Your task to perform on an android device: I would like to browse my favorite genre of prose books.
Image 0: 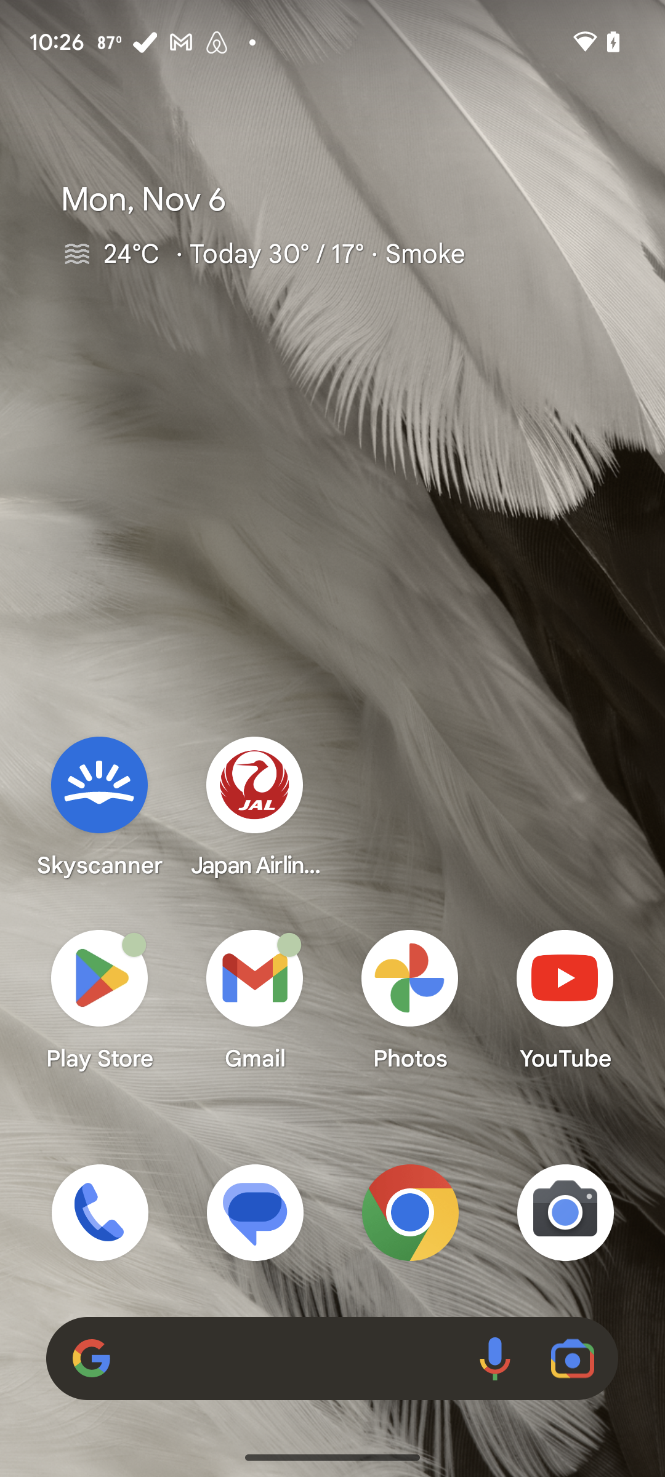
Open Barnes and Noble app
Step 0: open app "Barnes & Noble"
Image 1: 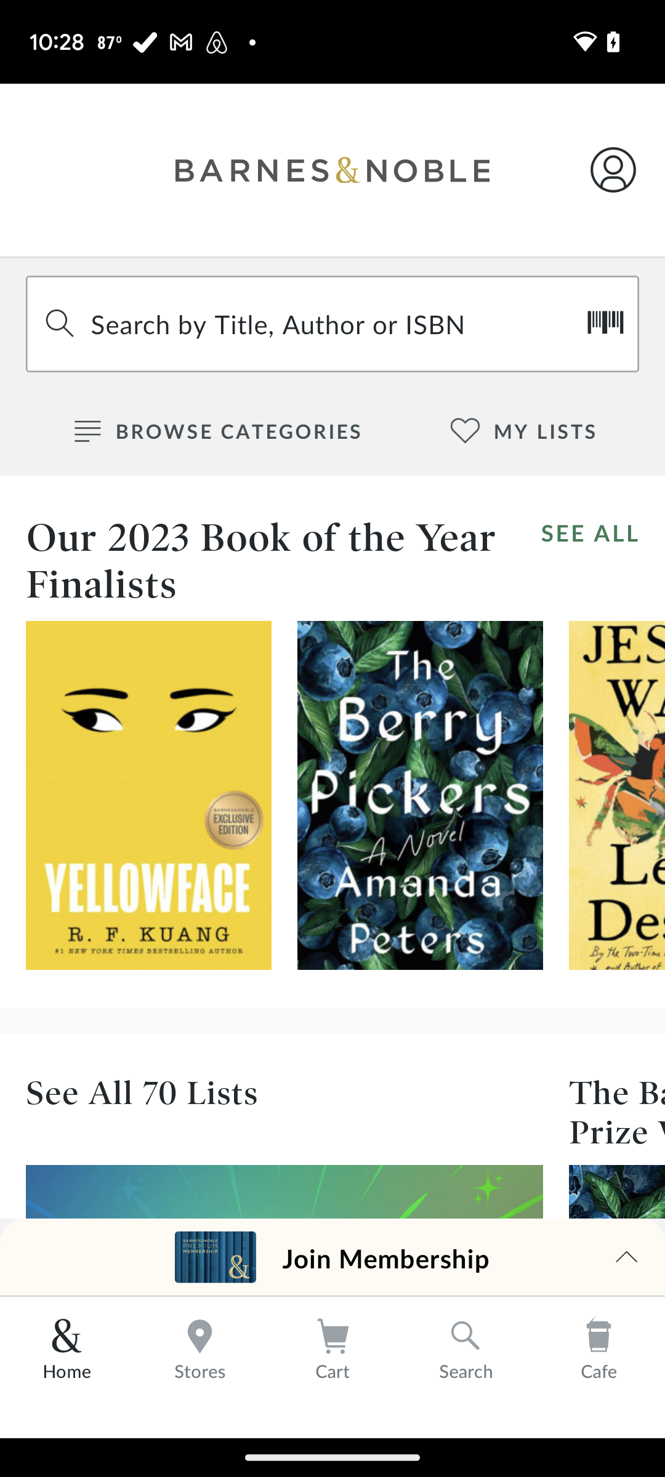
Click on the search box
Step 1: click (245, 321)
Image 2: 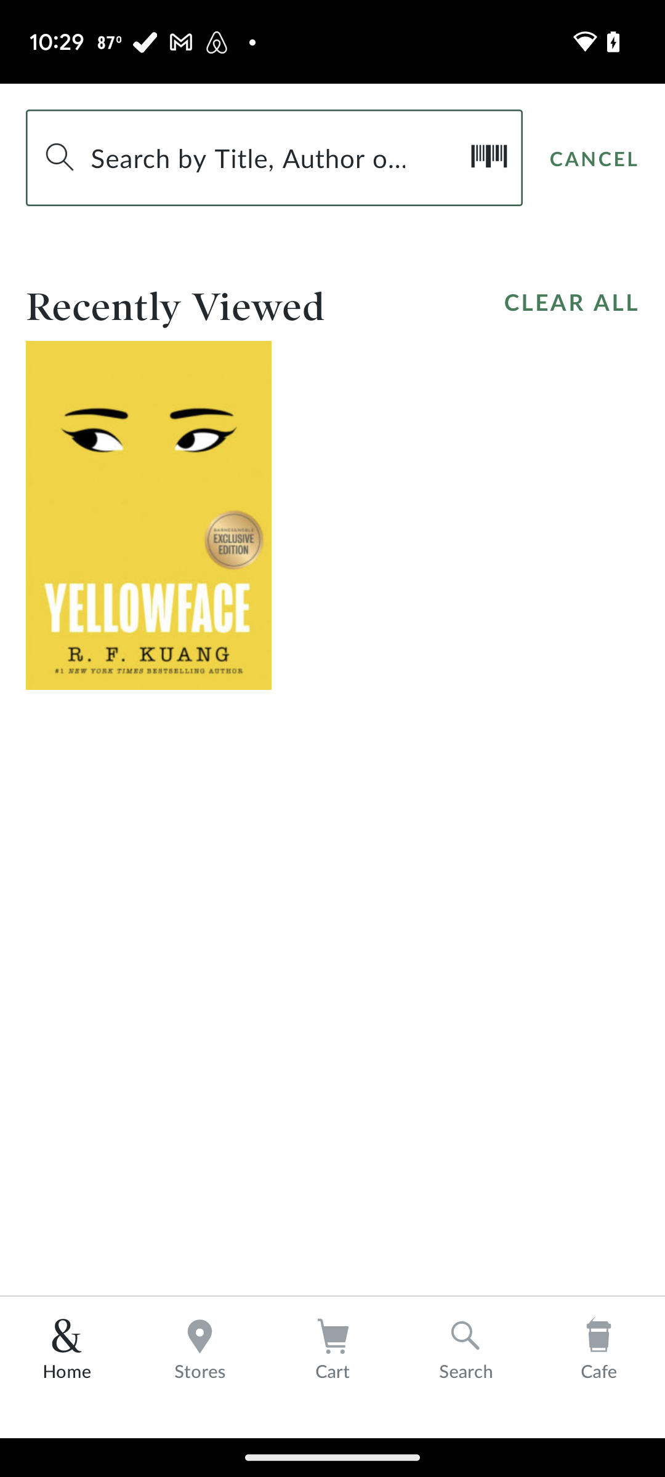
Click on the search box
Step 2: click (215, 153)
Image 3: 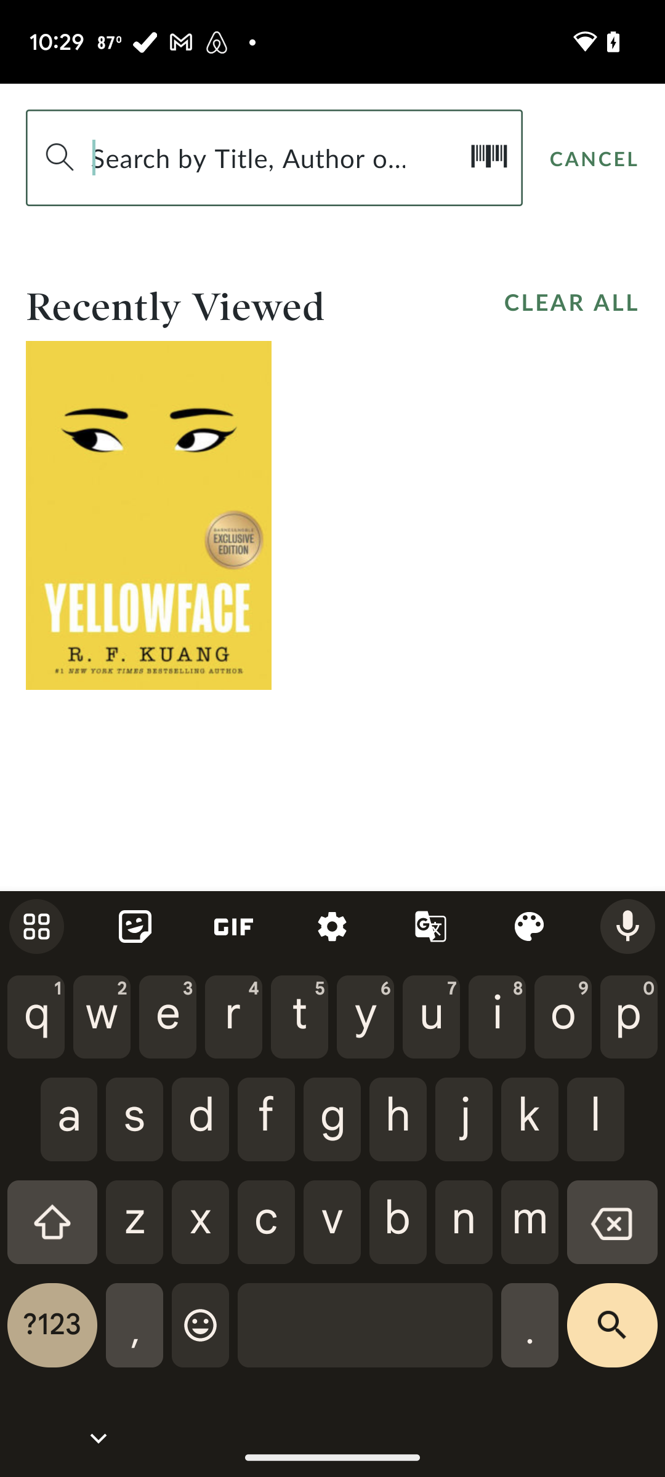
Type Prose books in the search box
Step 3: type "Prose books"
Image 4: 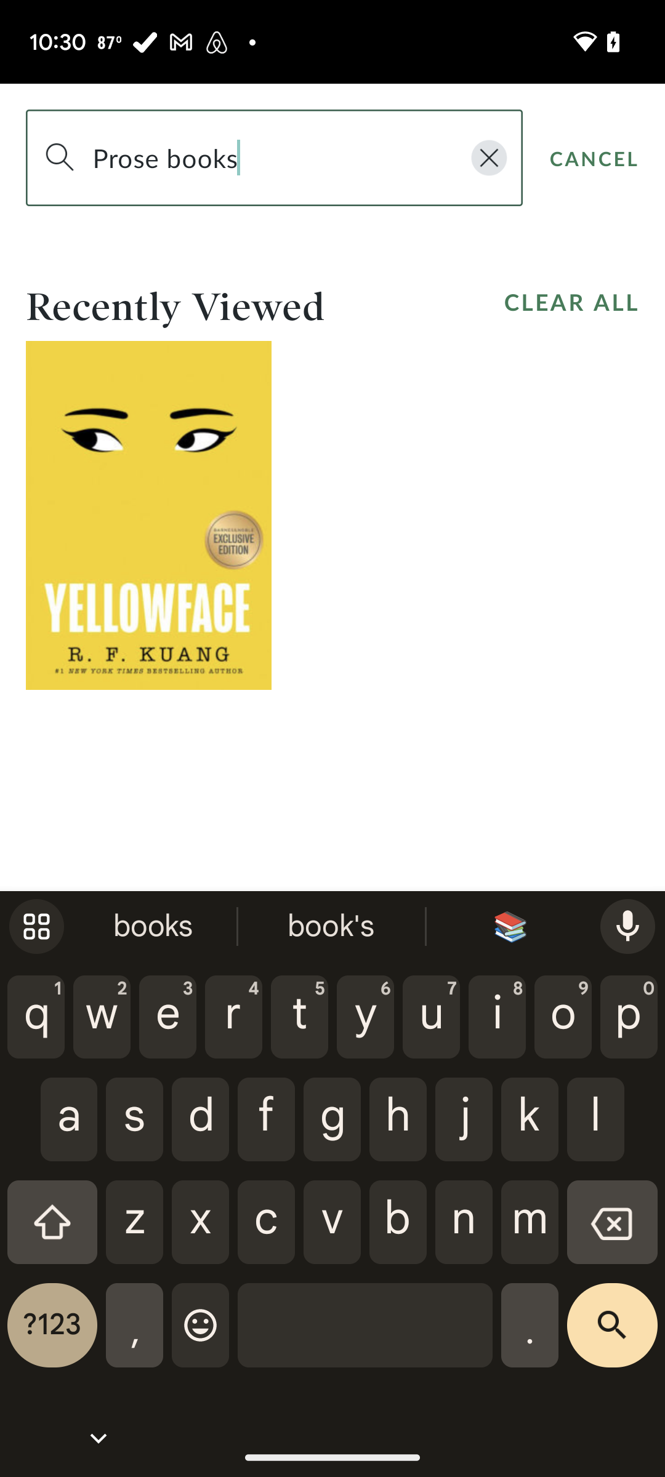
Click on the search icon
Step 4: click (612, 1335)
Image 5: 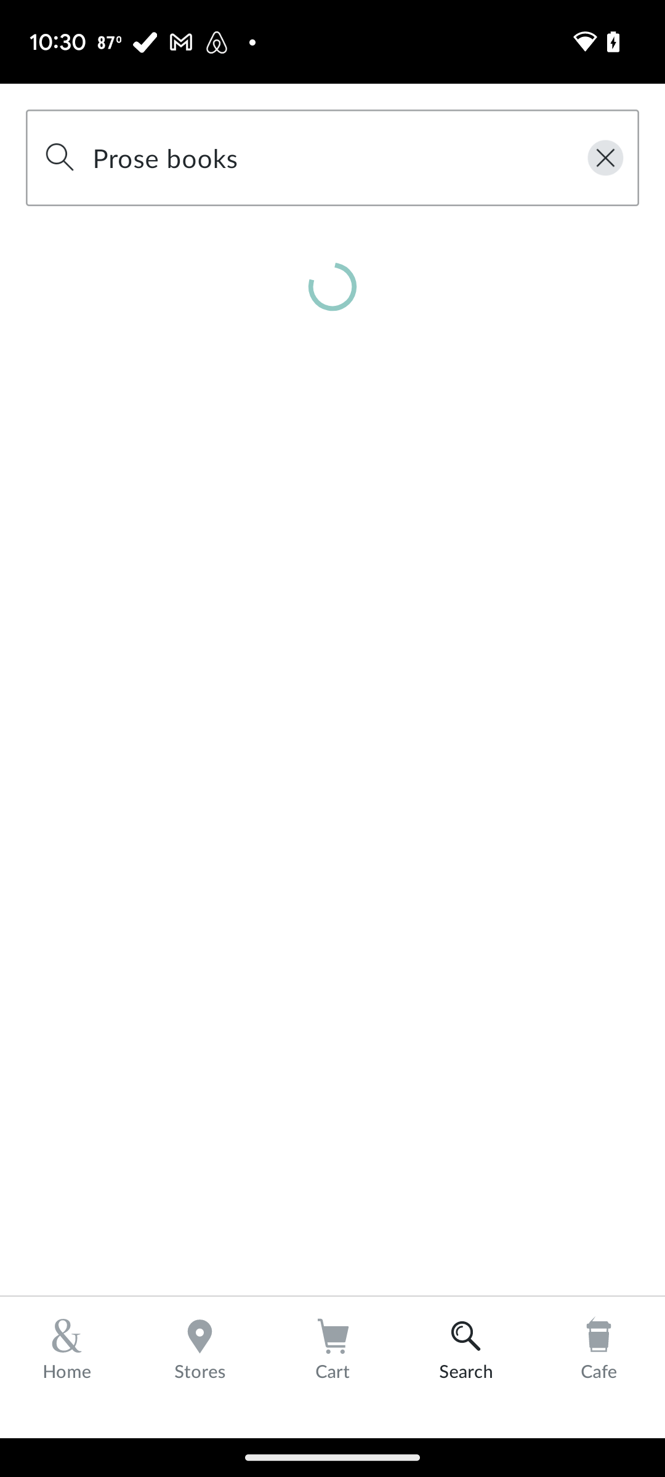
Click on the search icon
Step 5: wait
Image 6: 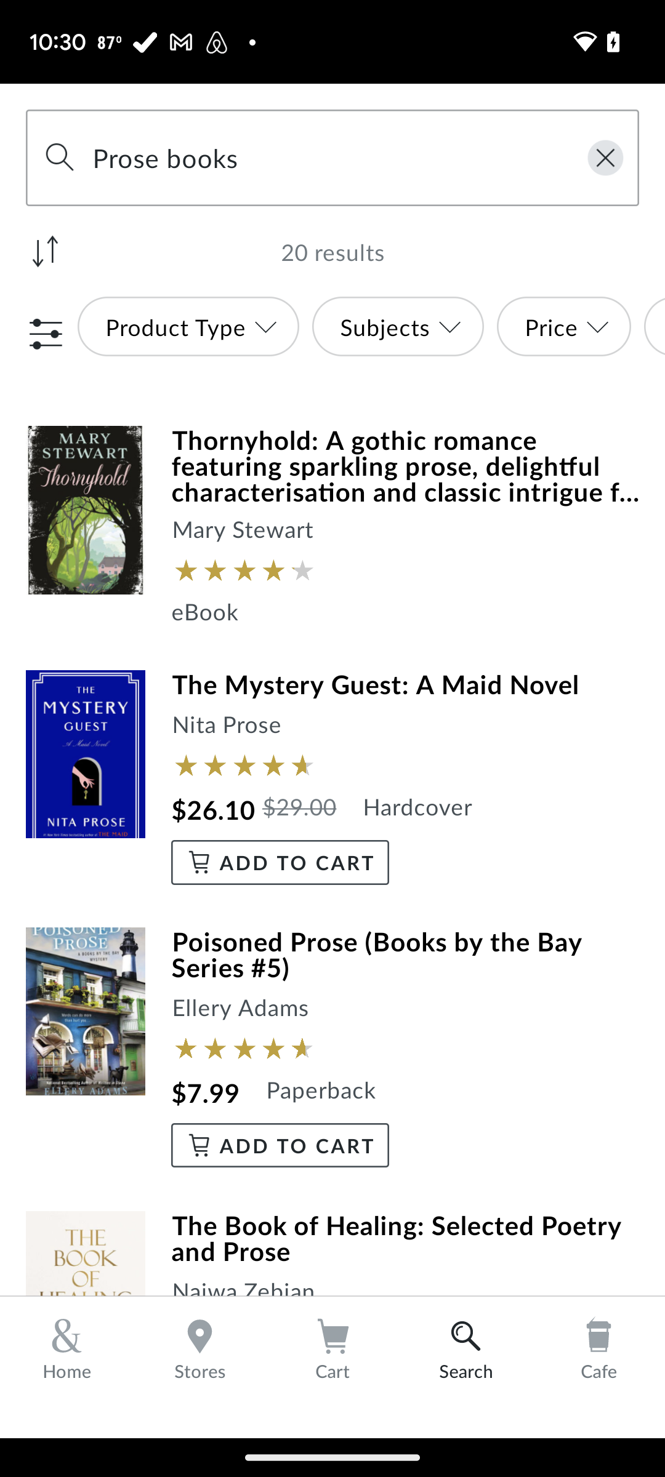
Swipe up to browse books
Step 6: scroll down
Image 7: 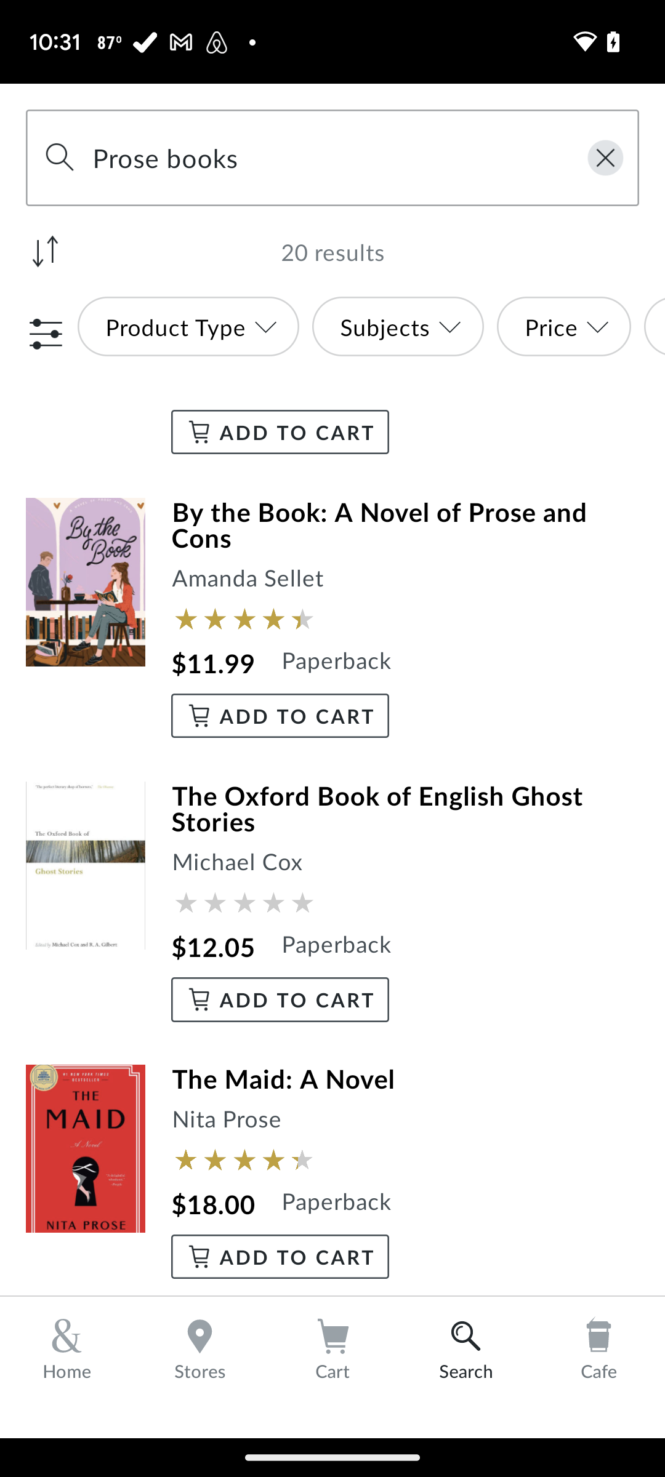
Swipe up to browse books
Step 7: scroll down